Your task to perform on an android device: I want to view the milk product on my Migros app.
Image 0: 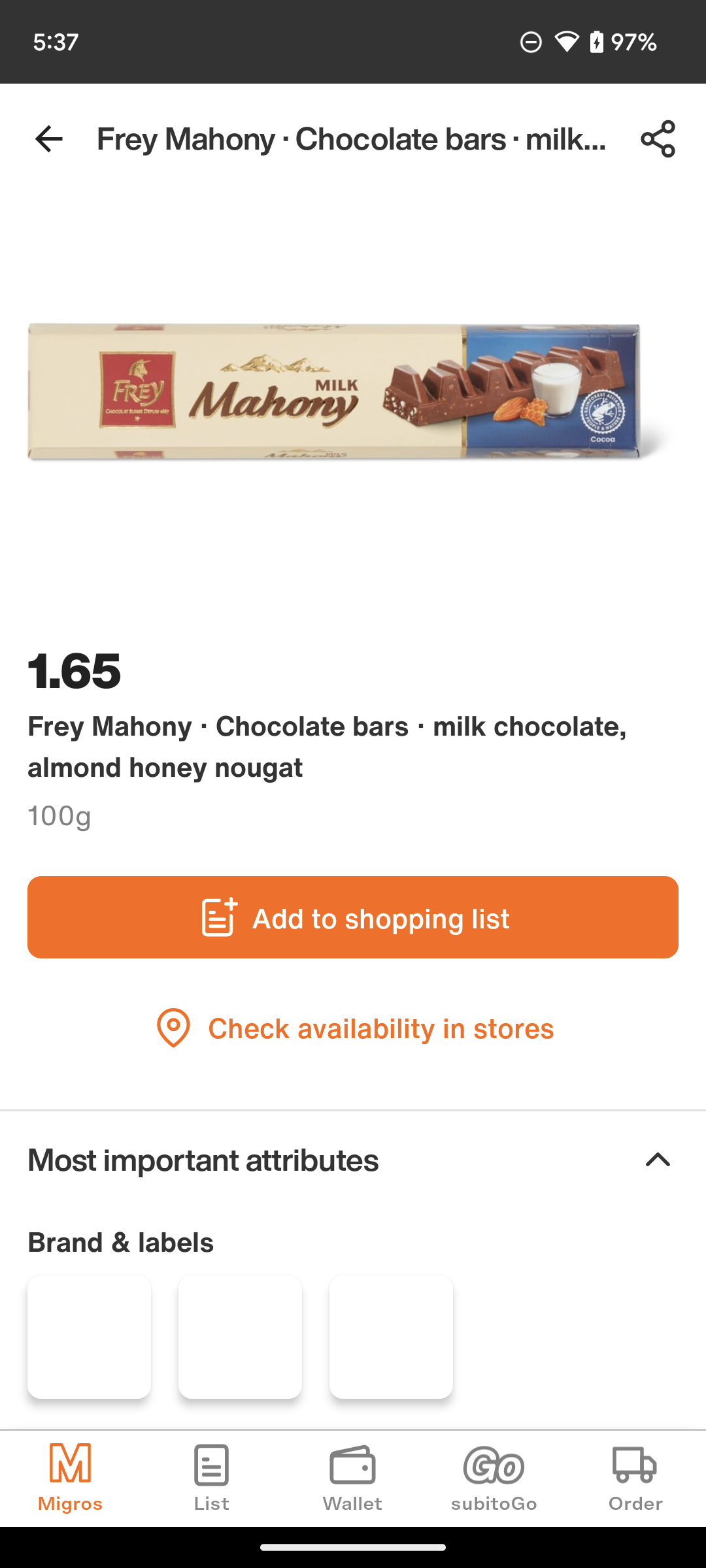
Click on the Back icon on the top left corner of the screen.
Step 0: click (49, 139)
Image 1: 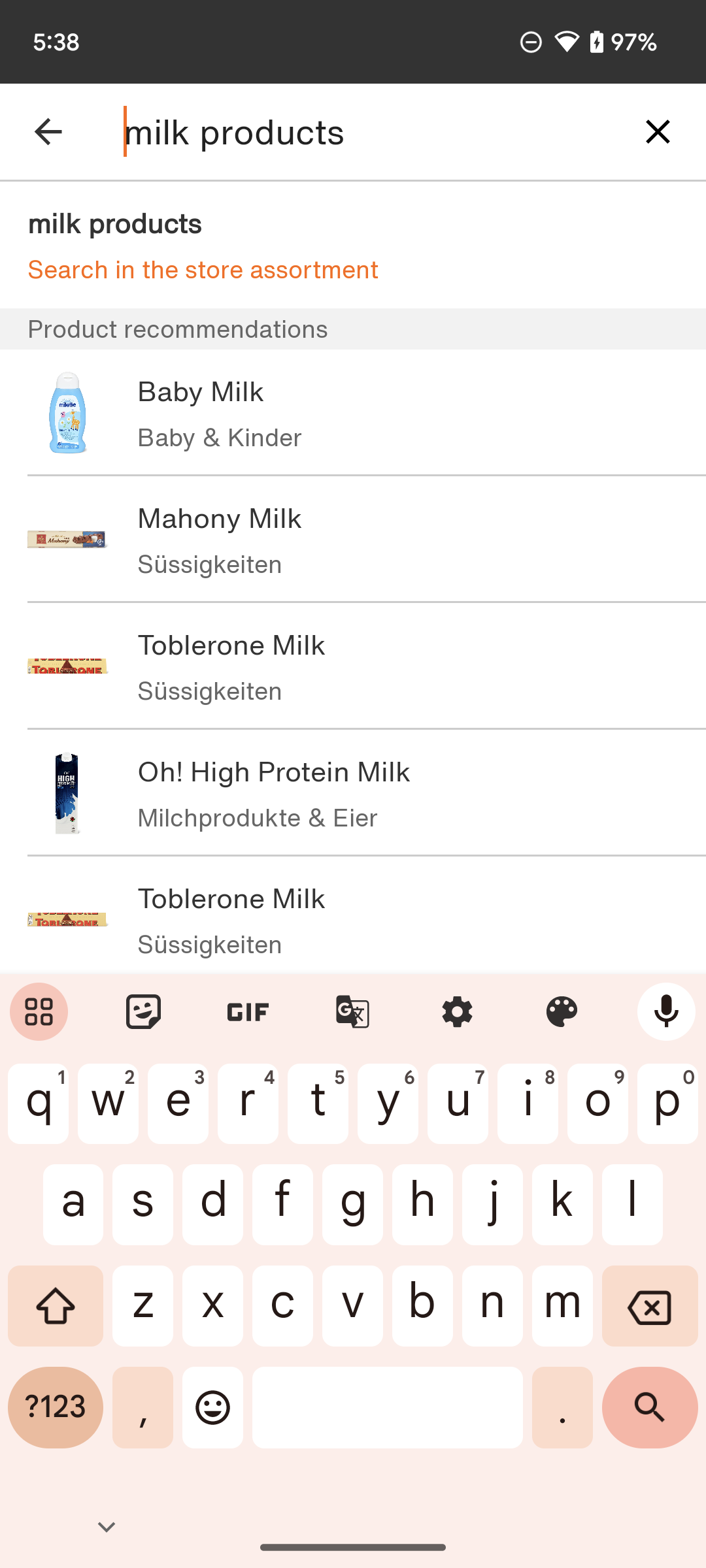
Click on the Toblerone Milk on the screen.
Step 1: click (401, 644)